Your task to perform on an android device: I am planning to buy a sofa set for my living room, so search for the" Duroflex 3-seater sofa" on the Shopsy app.
Image 0: 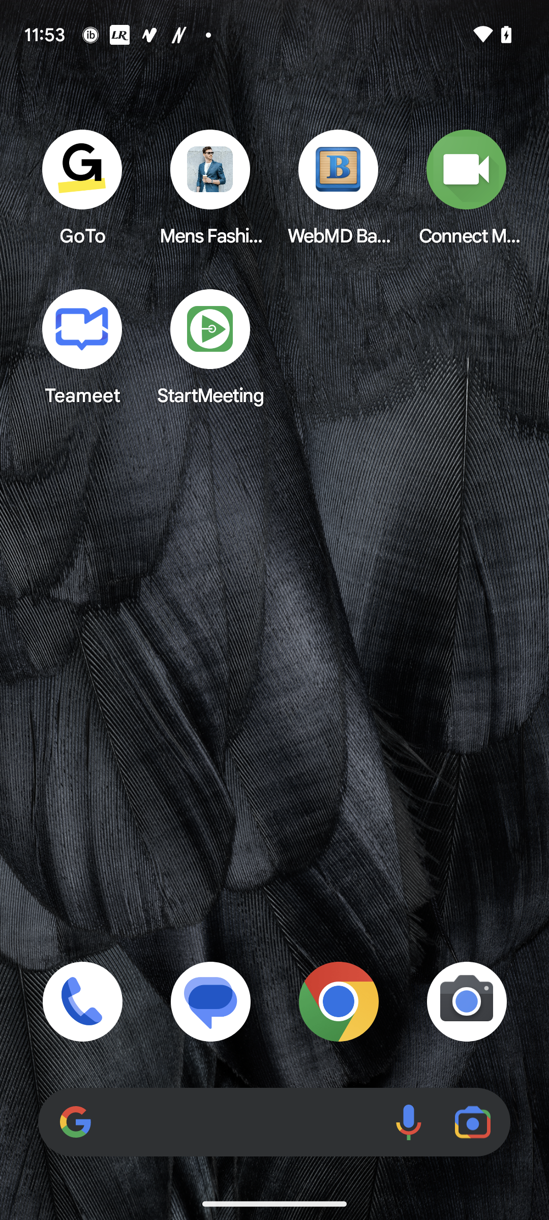
Open the Shopsy app.
Step 0: open app "Shopsy"
Image 1: 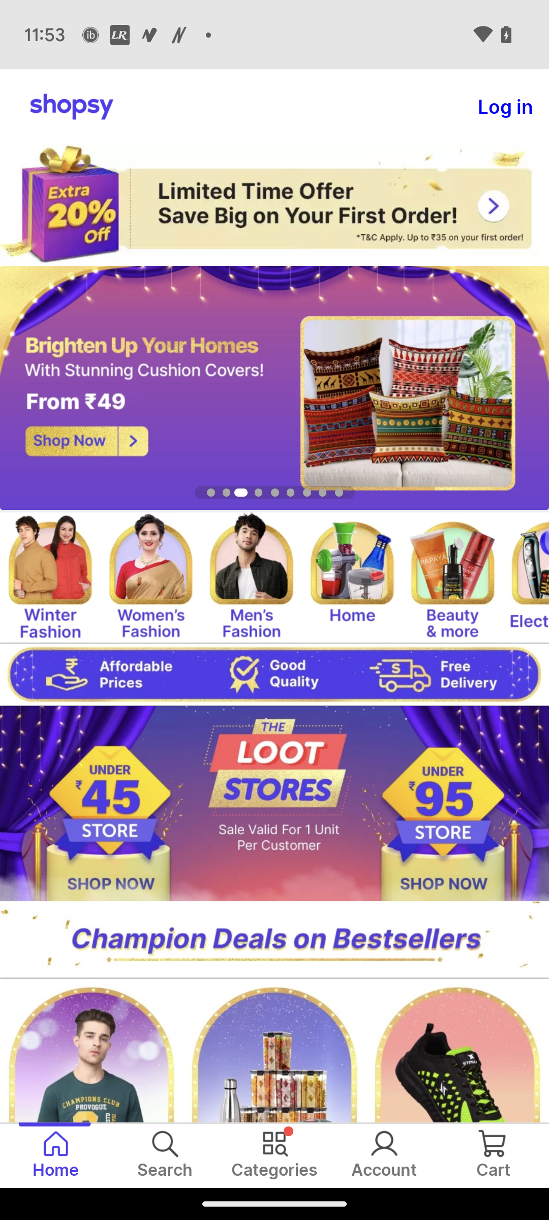
Click on the search icon at the bottom.
Step 1: click (165, 1144)
Image 2: 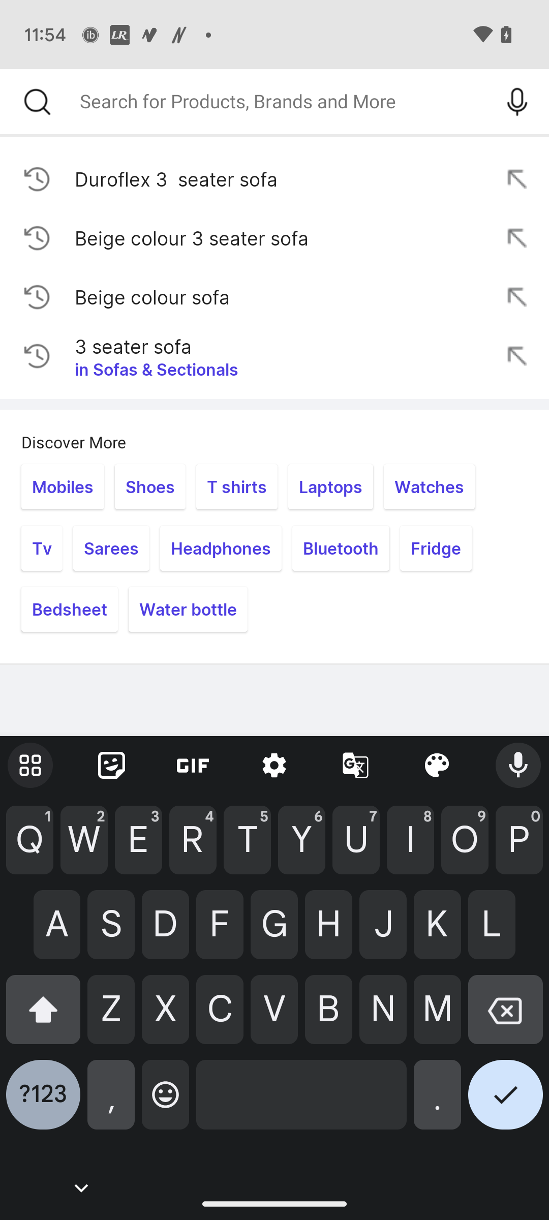
Type Duroflex 3-seater sofa in the search box.
Step 2: type "Duroflex 3-seater sofa"
Image 3: 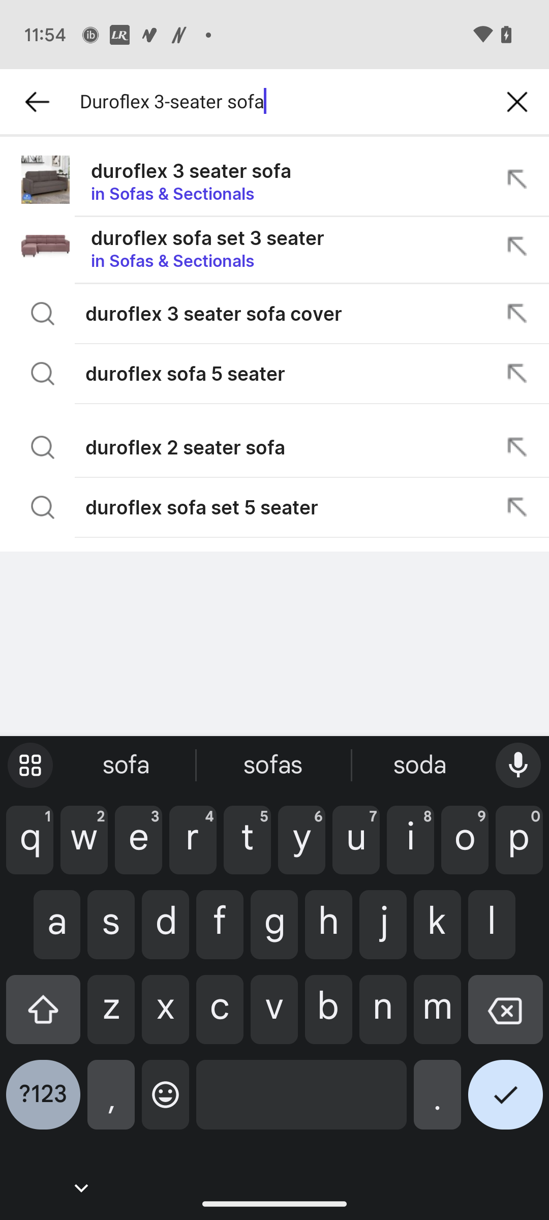
Click on the right-tick icon at the bottom right corner of the keyboard.
Step 3: click (505, 1103)